Your task to perform on an android device: In the Calendar app, turn on the Show event from Gmail setting so my events can't be synced directly from Gmail.
Image 0: 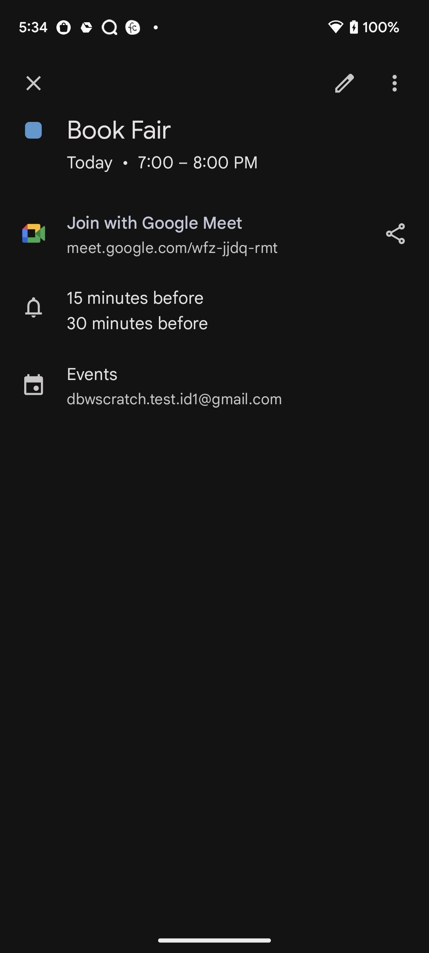
Click on the cross at the top left corner of the screen.
Step 0: click (33, 83)
Image 1: 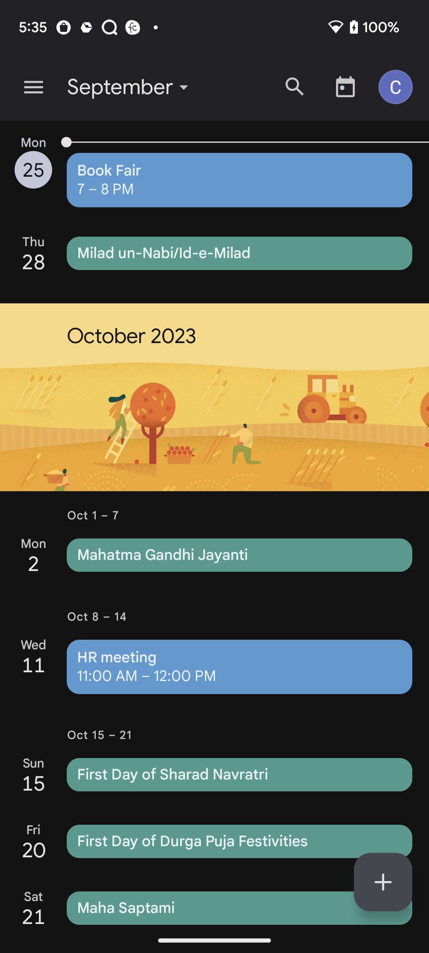
Click on the menu icon at the top left corner of the screen.
Step 1: click (33, 87)
Image 2: 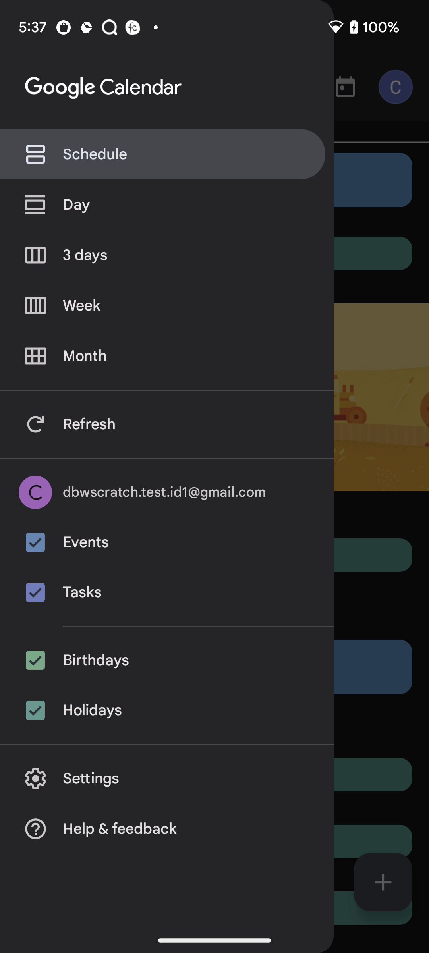
Click on the setting option at the bottom left corner of the screen.
Step 2: click (240, 774)
Image 3: 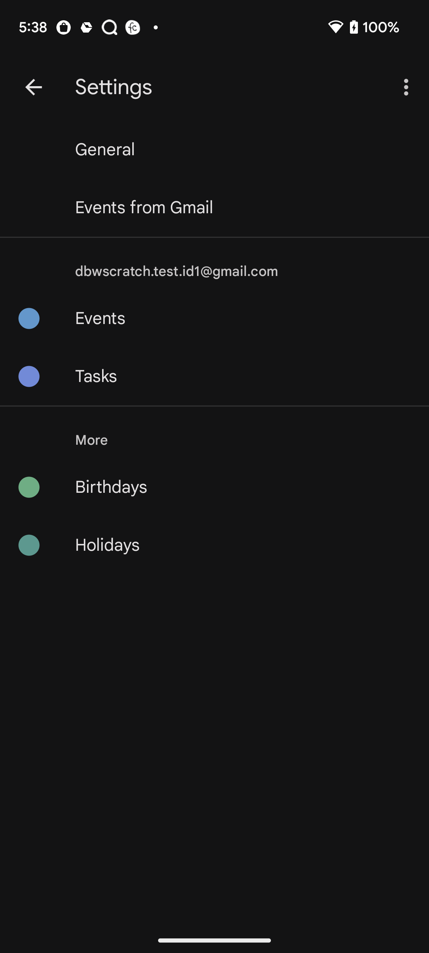
Click on the Events from Gmail option on the screen.
Step 3: click (144, 208)
Image 4: 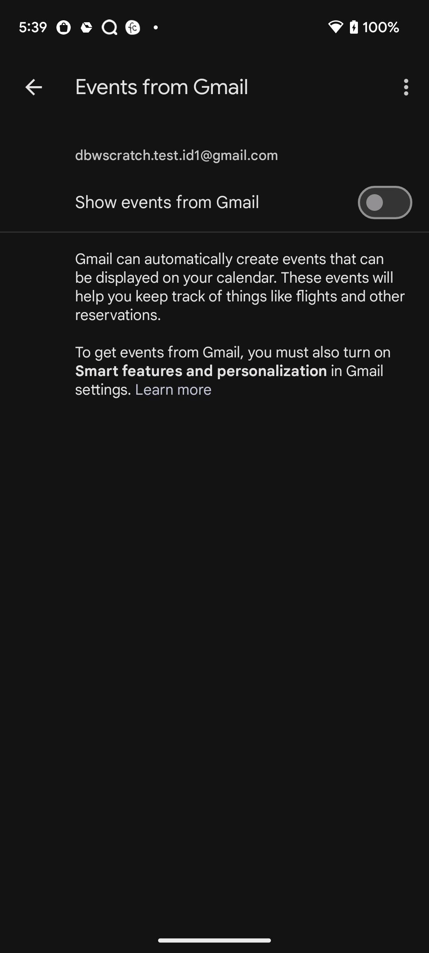
Click on the toggle button on the right side of the show Events from Gmail option on the screen. 
Step 4: click (385, 202)
Image 5: 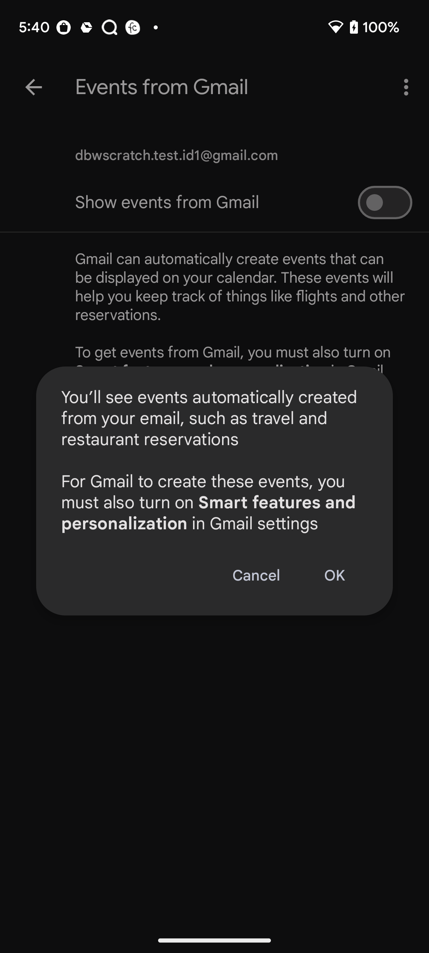
Click on the OK option on the bottom right corner of the pop-up screen.
Step 5: click (334, 576)